Your task to perform on an android device: Read the step-by-step instructions for the Makhana Namkeen.
Image 0: 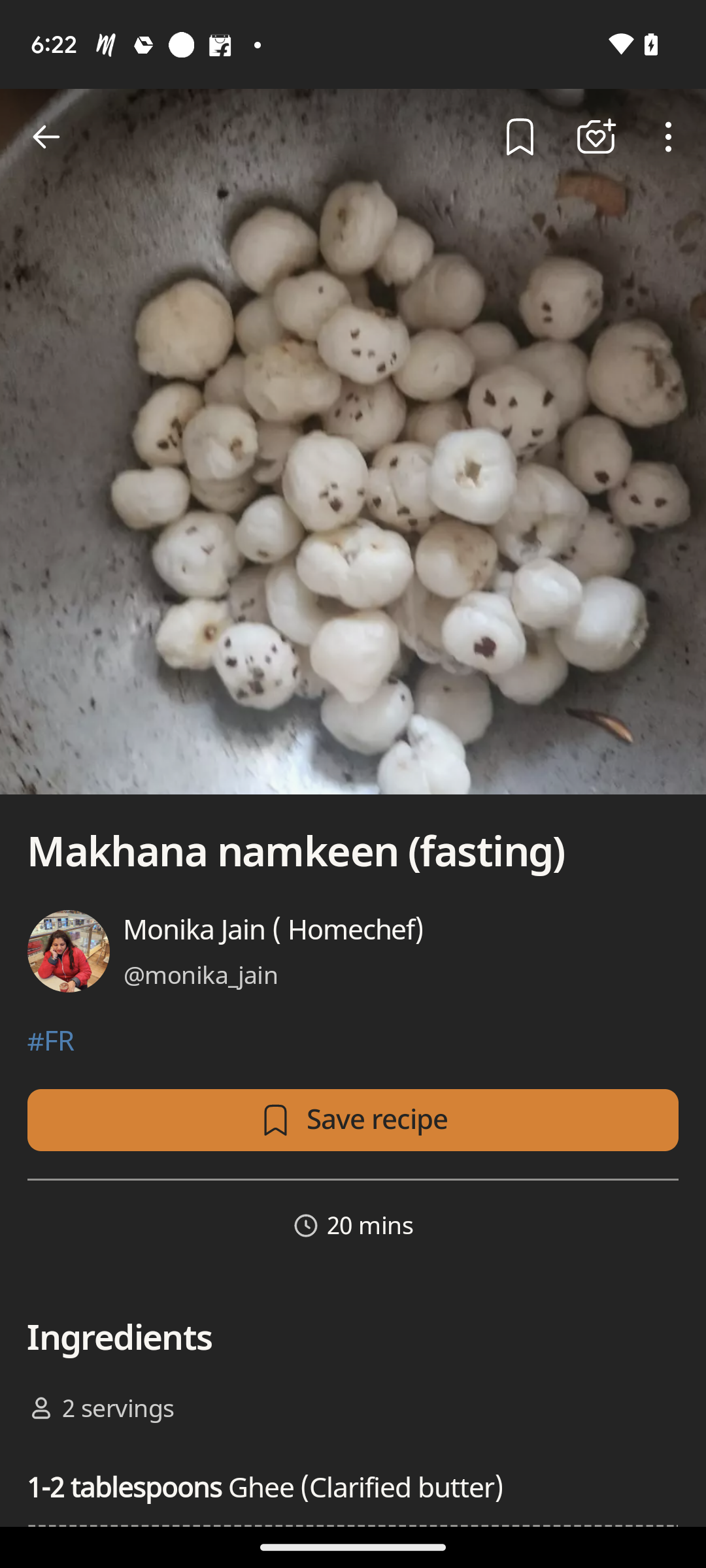
Scroll up to Read the step-by-step instructions for the recipe.
Step 0: scroll down
Image 1: 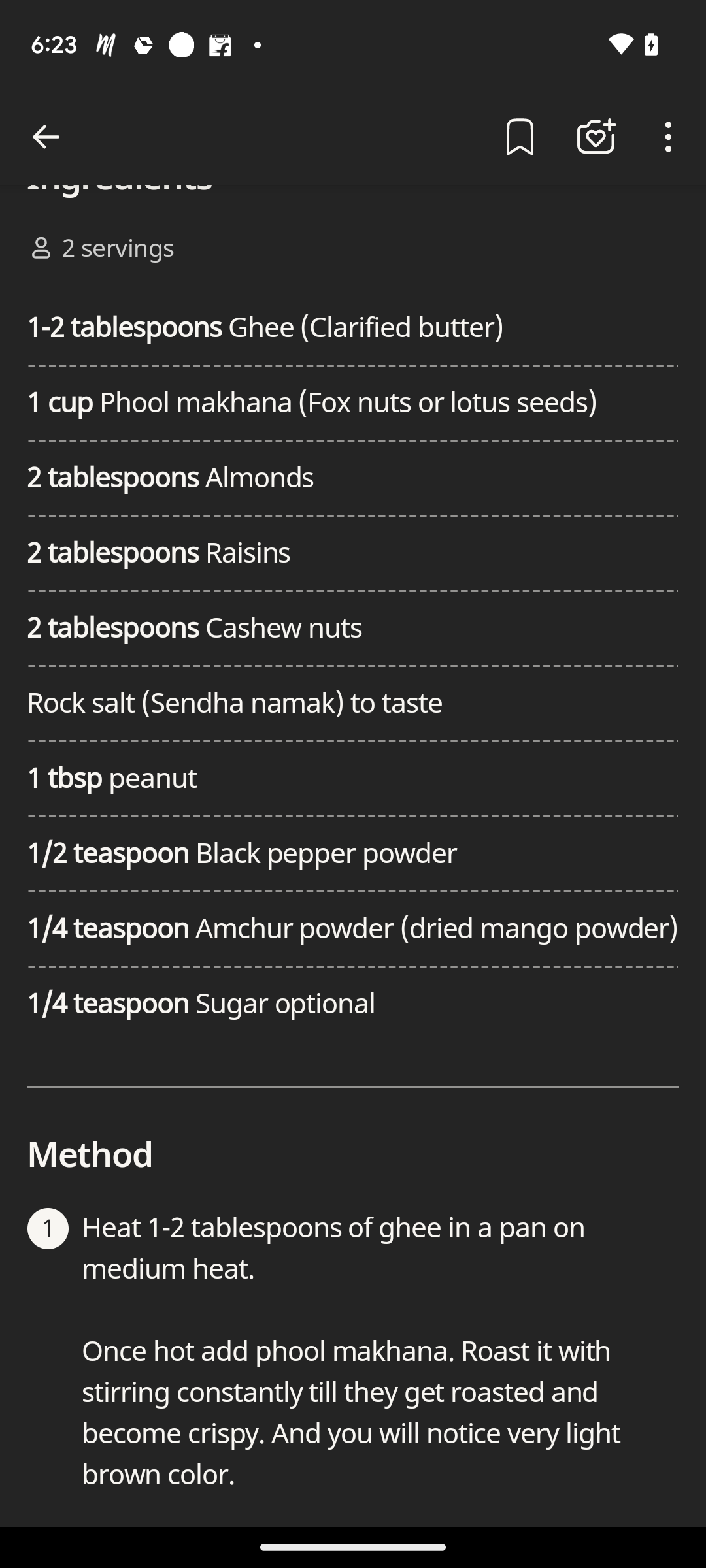
Scroll up to Read the step-by-step instructions for the recipe.
Step 1: scroll down
Image 2: 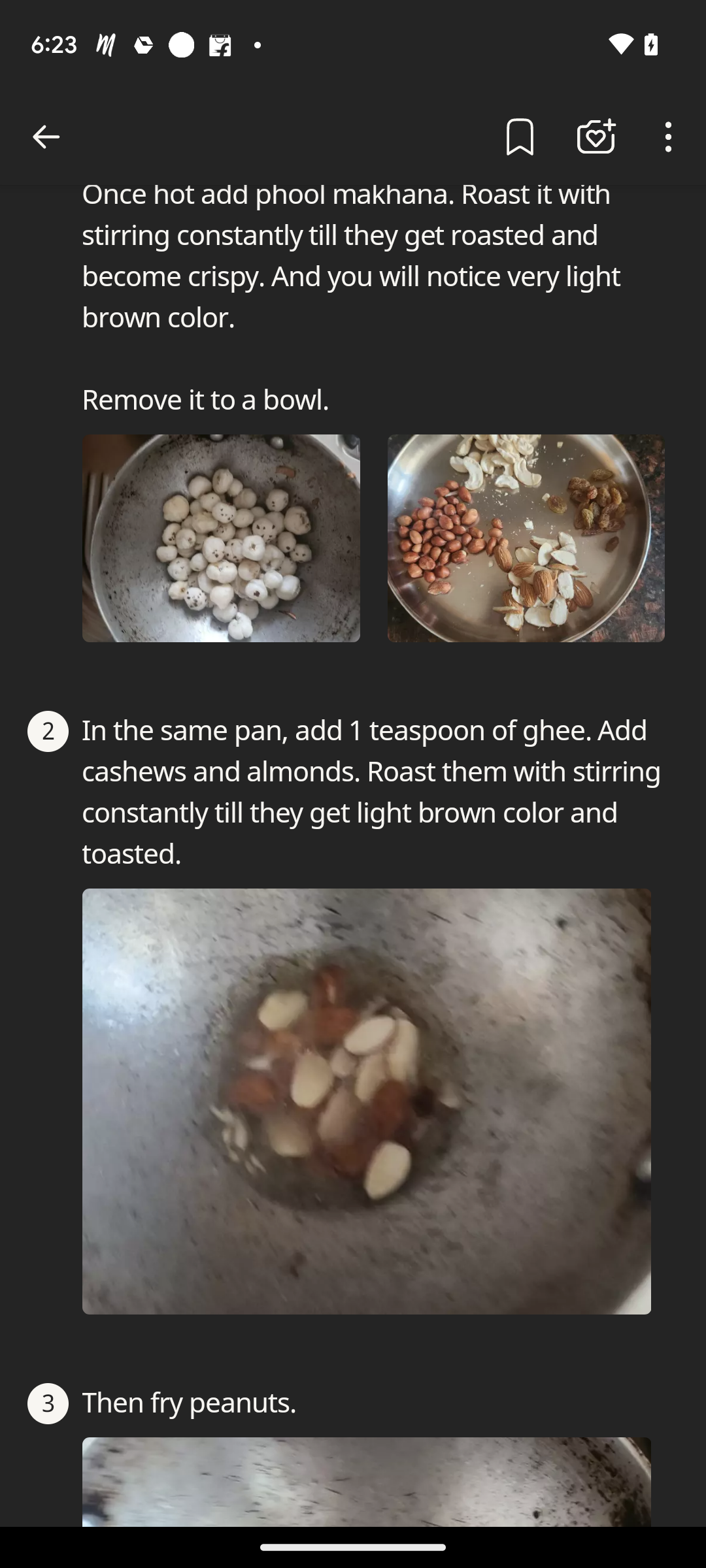
Scroll up to Read the step-by-step instructions for the recipe.
Step 2: scroll down